Your task to perform on an android device: Click on the reminder to buy groceries
Image 0: 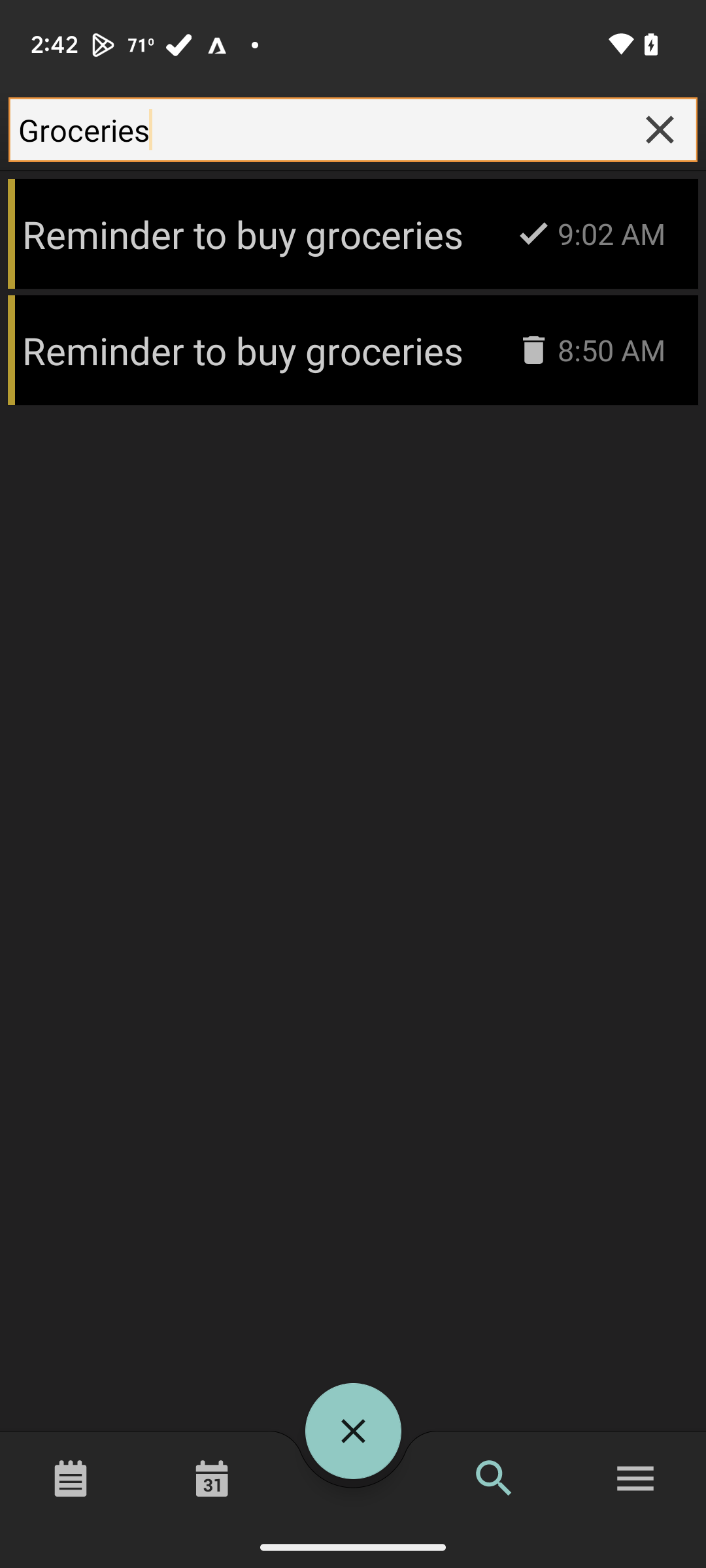
Step 0: click (265, 234)
Image 1: 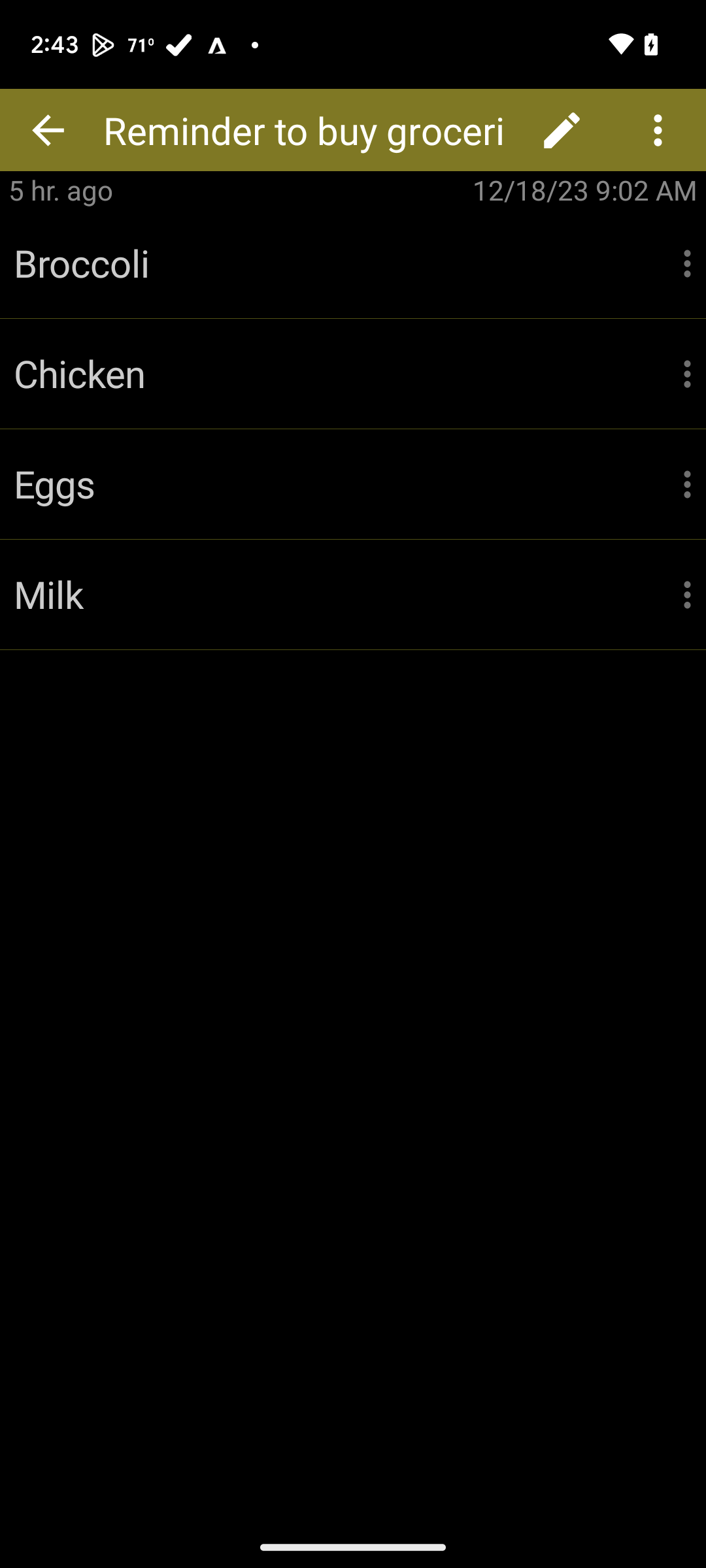
Click on the more options button
Step 1: click (658, 130)
Image 2: 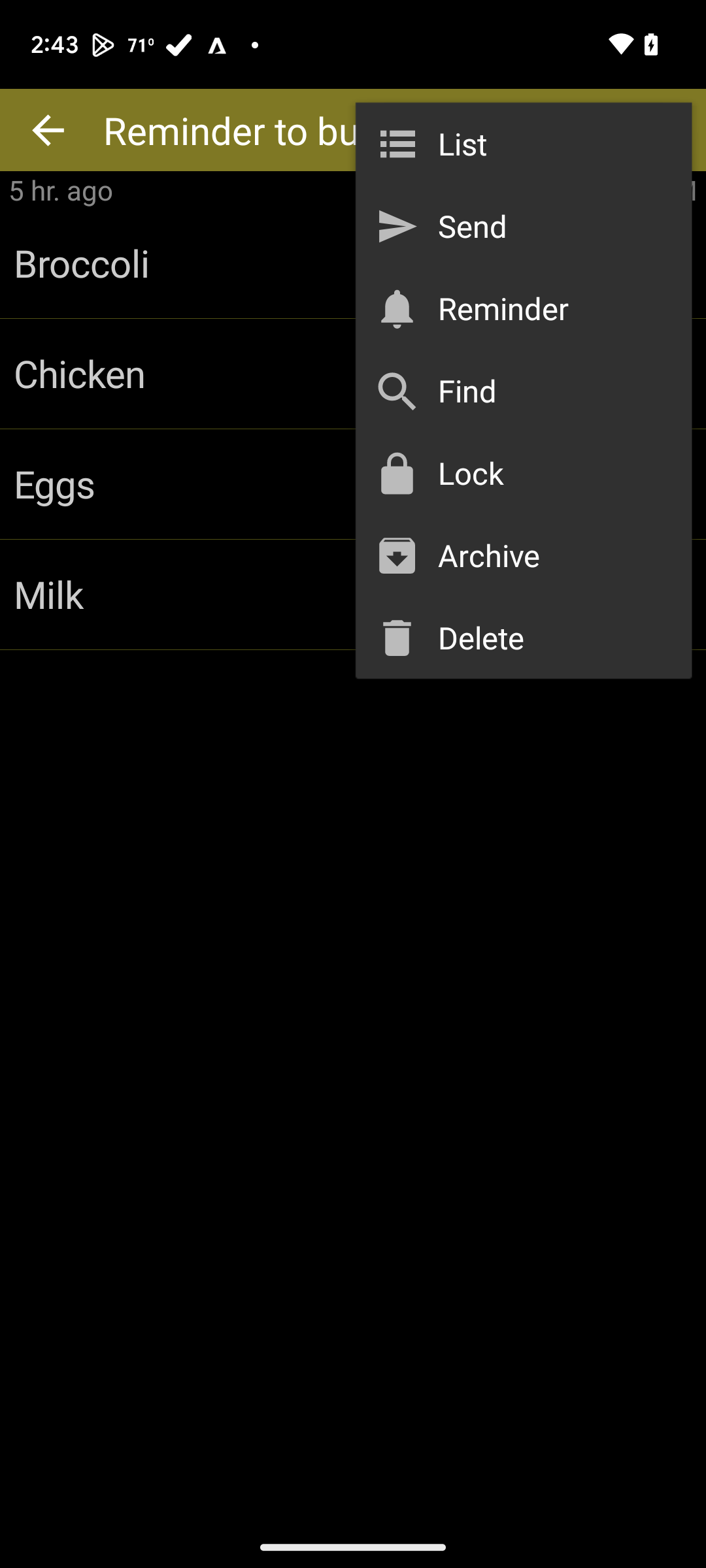
Click on delete
Step 2: click (551, 637)
Image 3: 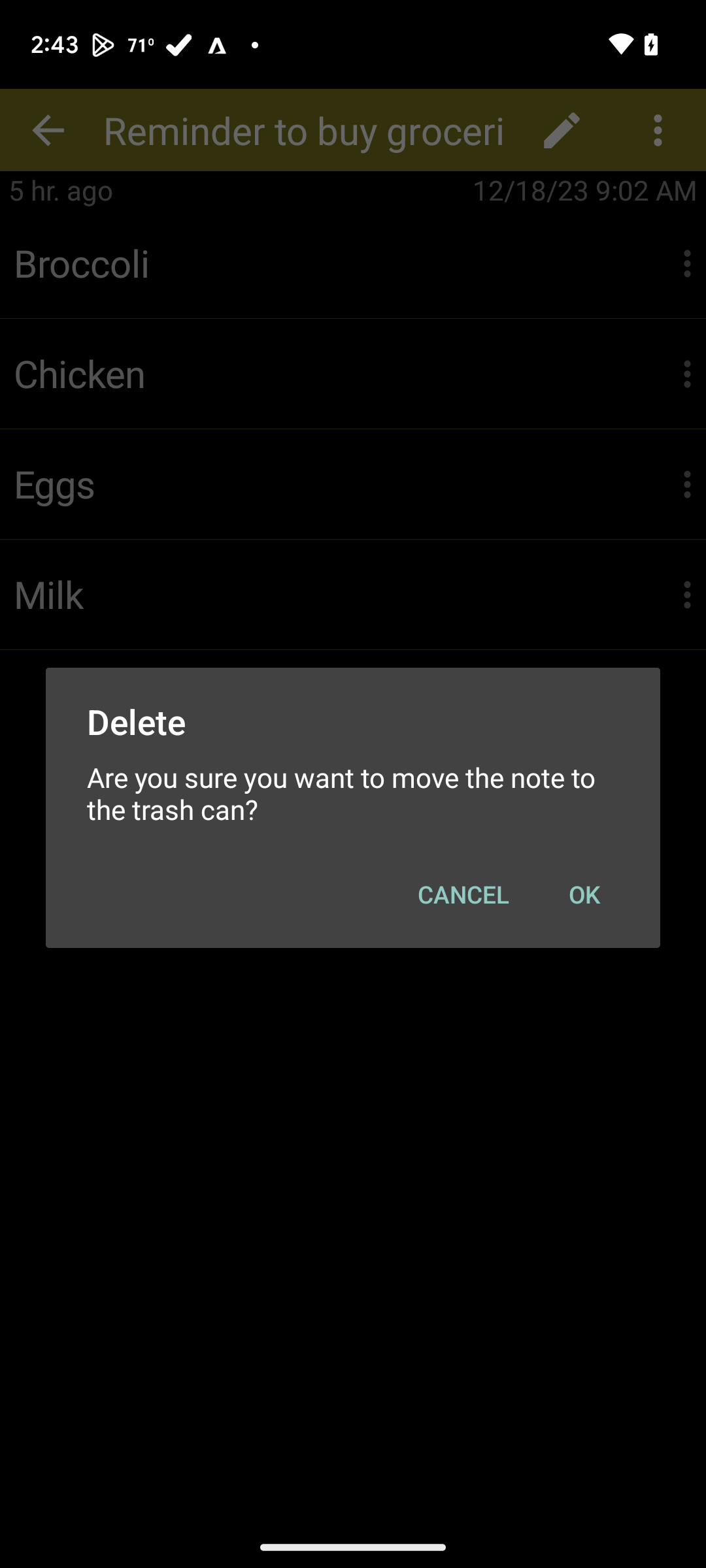
Click on Ok
Step 3: click (584, 894)